Your task to perform on an android device: Add a due date of November 18 on the TickTick app so that I can complete my future shopping for hiking boots and camping gear by this date.
Image 0: 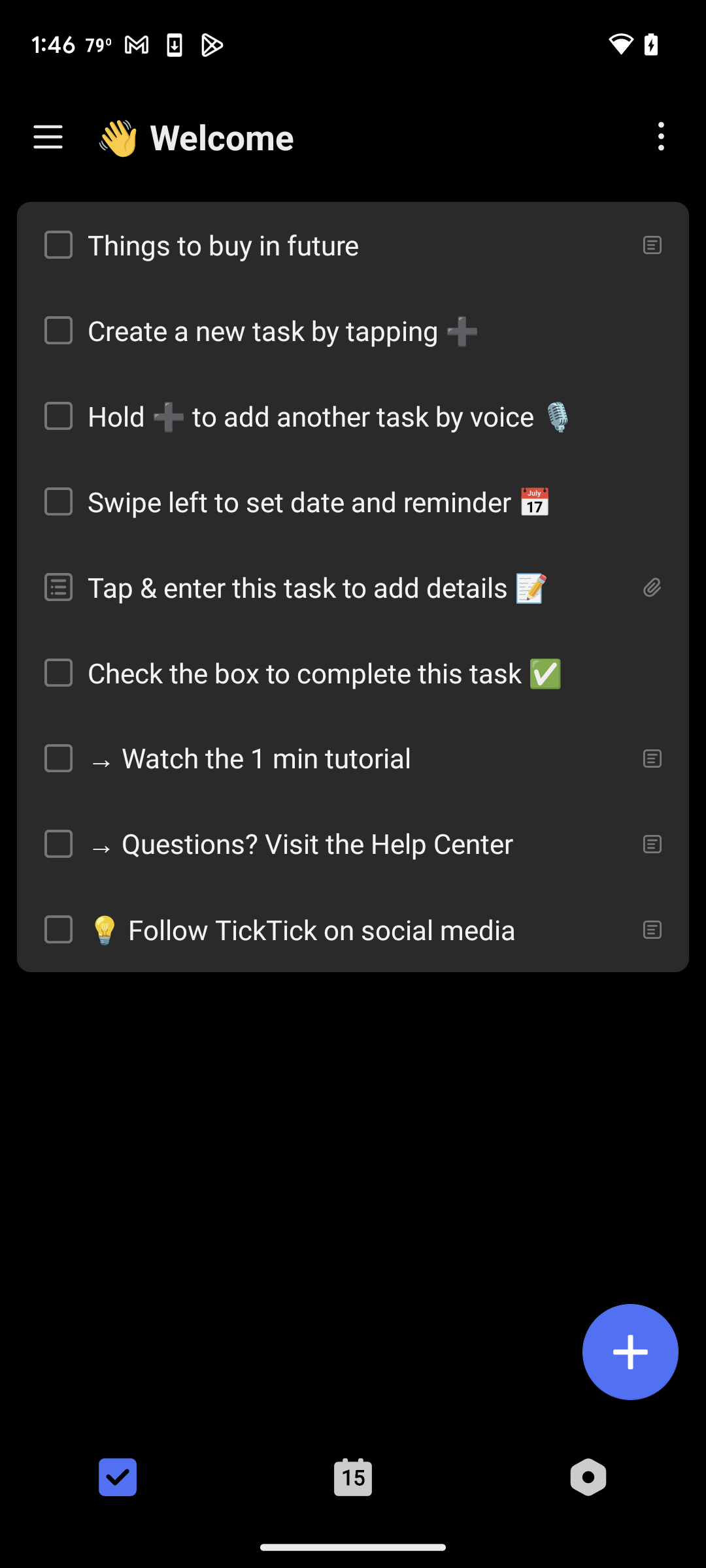
Swipe on things to buy in future
Step 0: scroll right
Image 1: 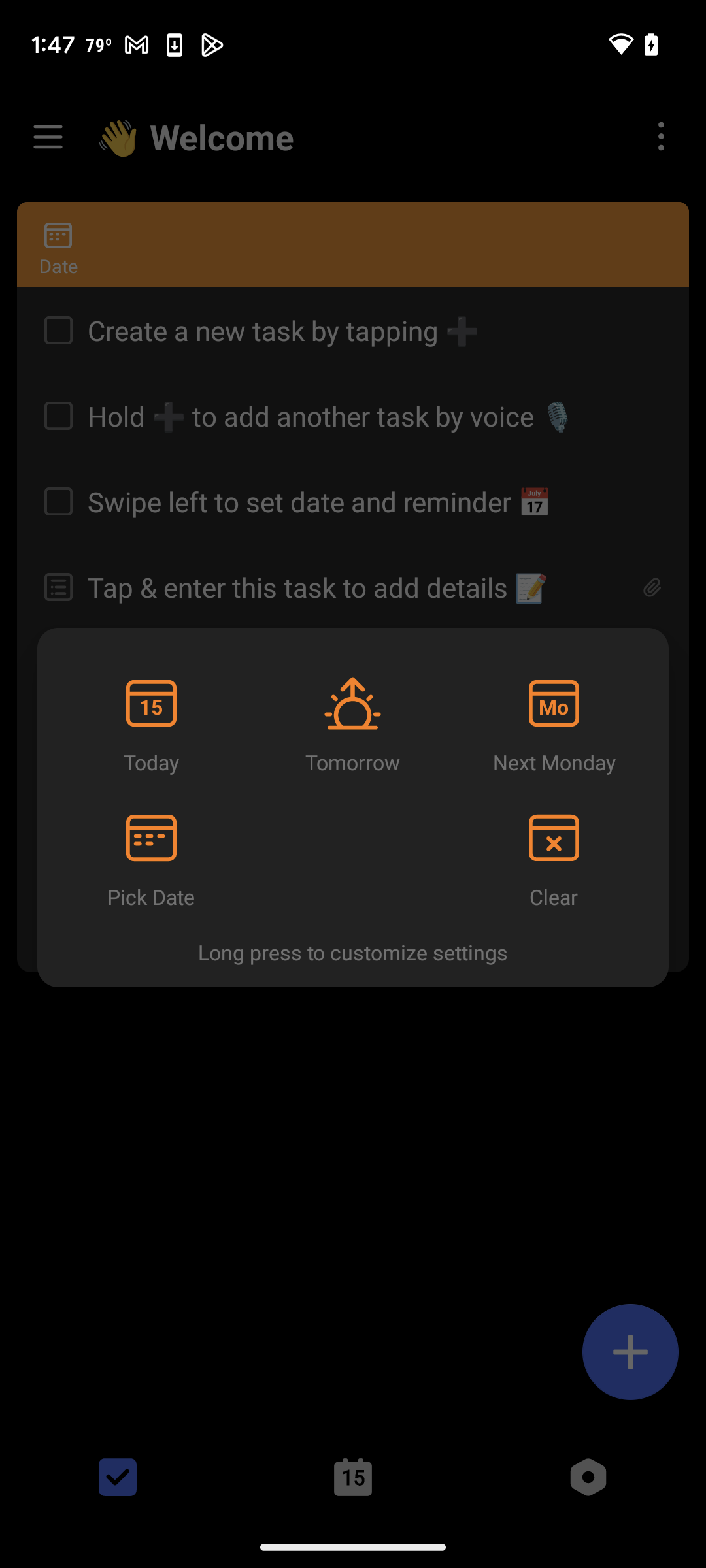
Click on Pick date
Step 1: click (135, 839)
Image 2: 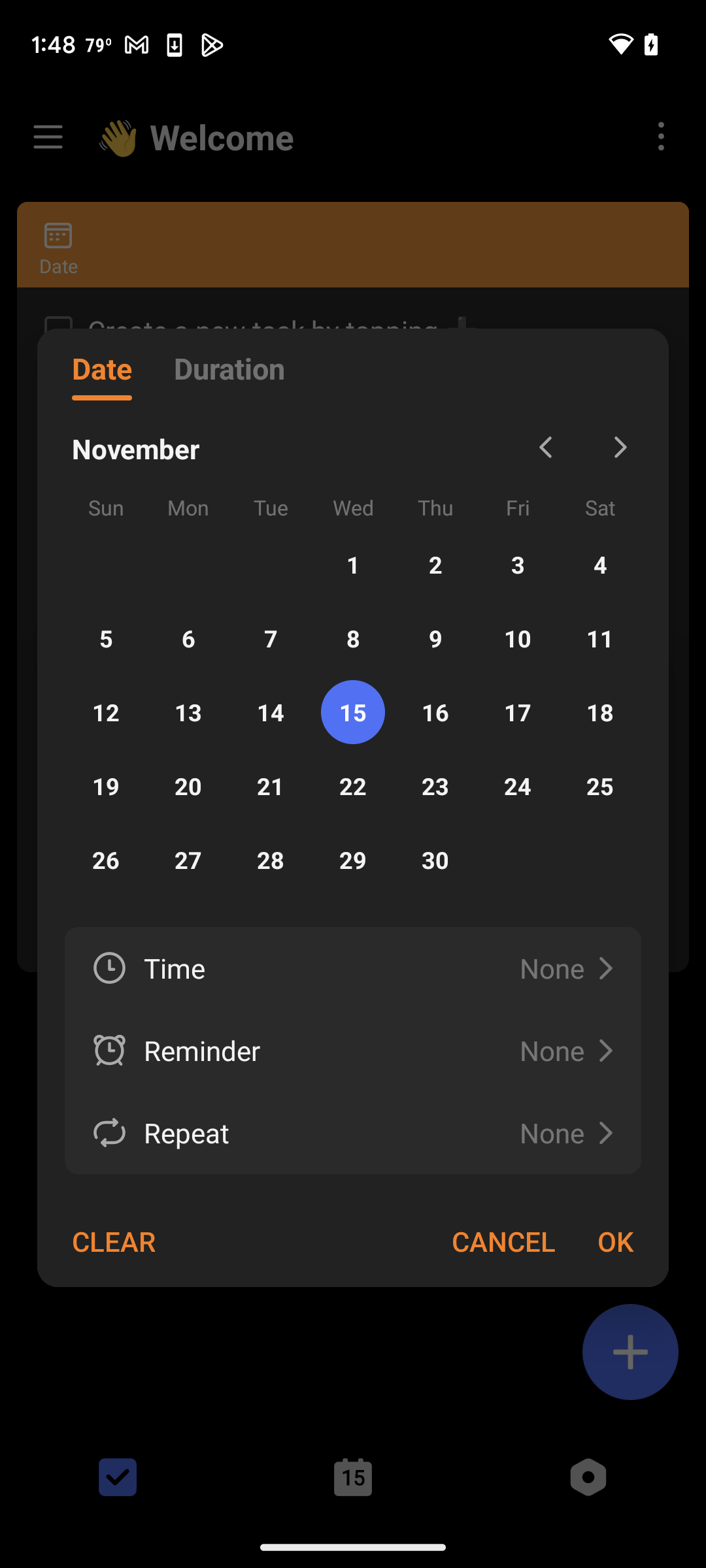
Select November 18
Step 2: click (596, 711)
Image 3: 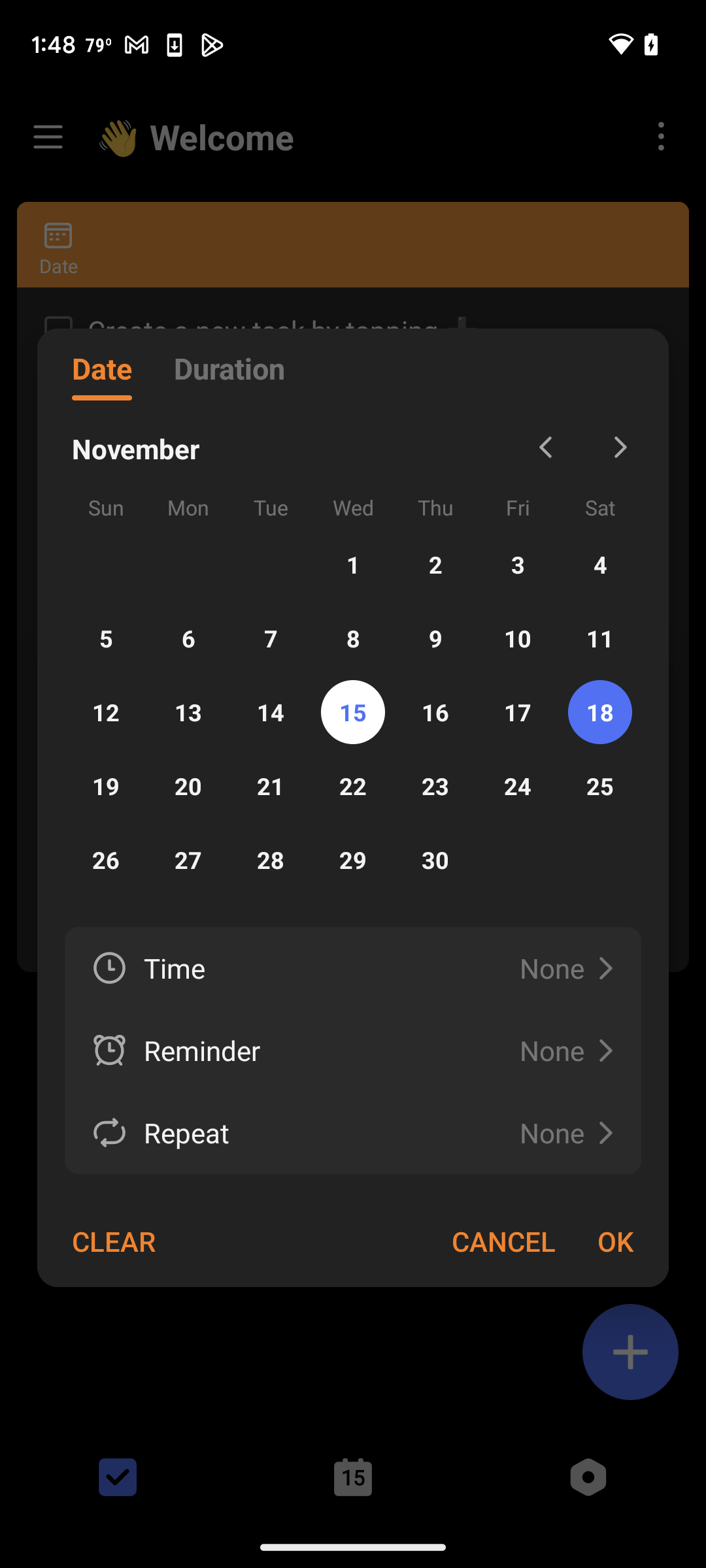
Click on Ok
Step 3: click (615, 1241)